Your task to perform on an android device: meeting will start at 11.45pm change the start time of the urgent meeting event.
Image 0: 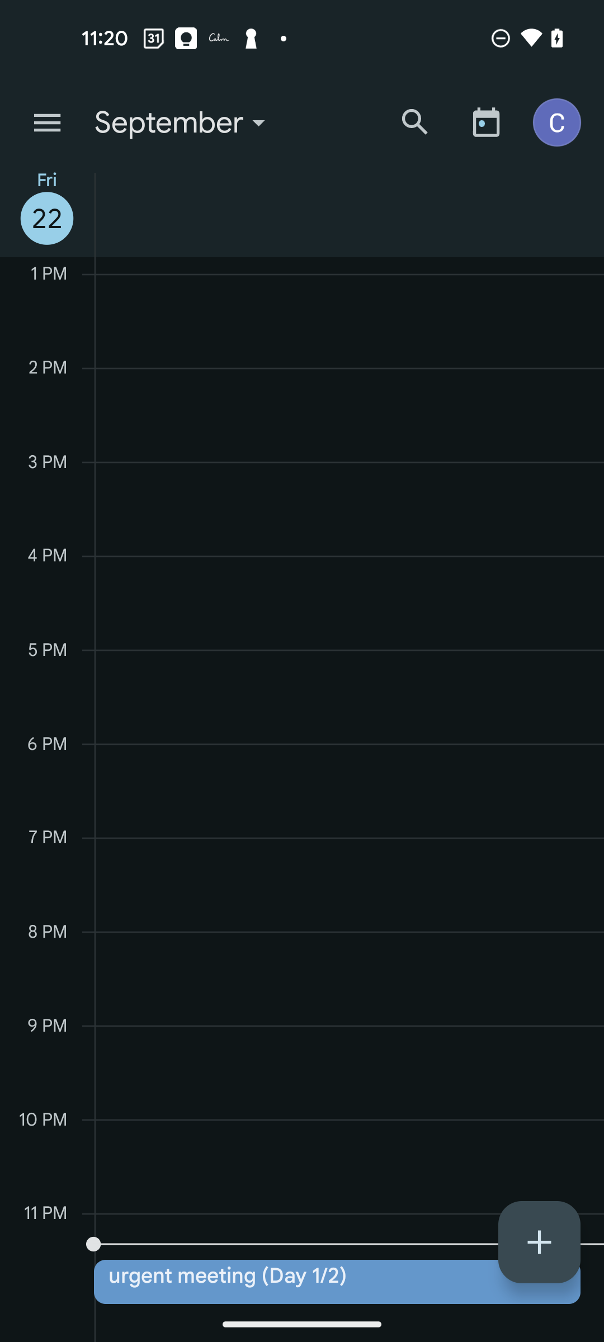
Click on the urgent meeting event
Step 0: click (337, 1282)
Image 1: 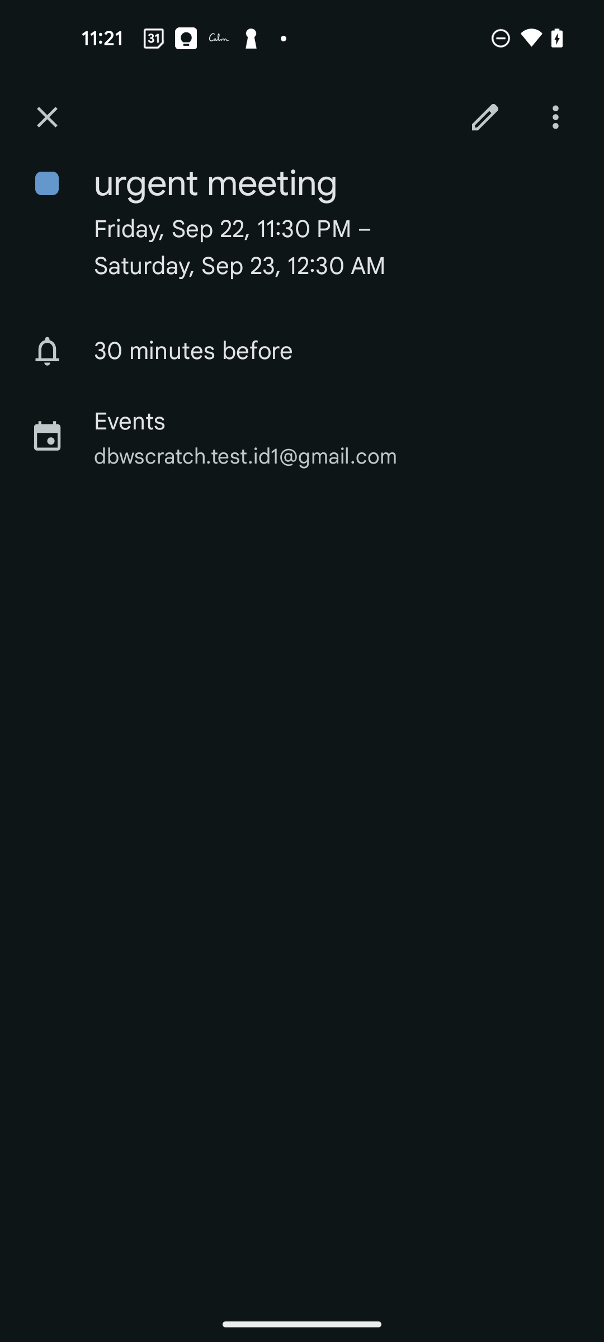
Click on the edit icon at the top right of the screen
Step 1: click (485, 117)
Image 3: 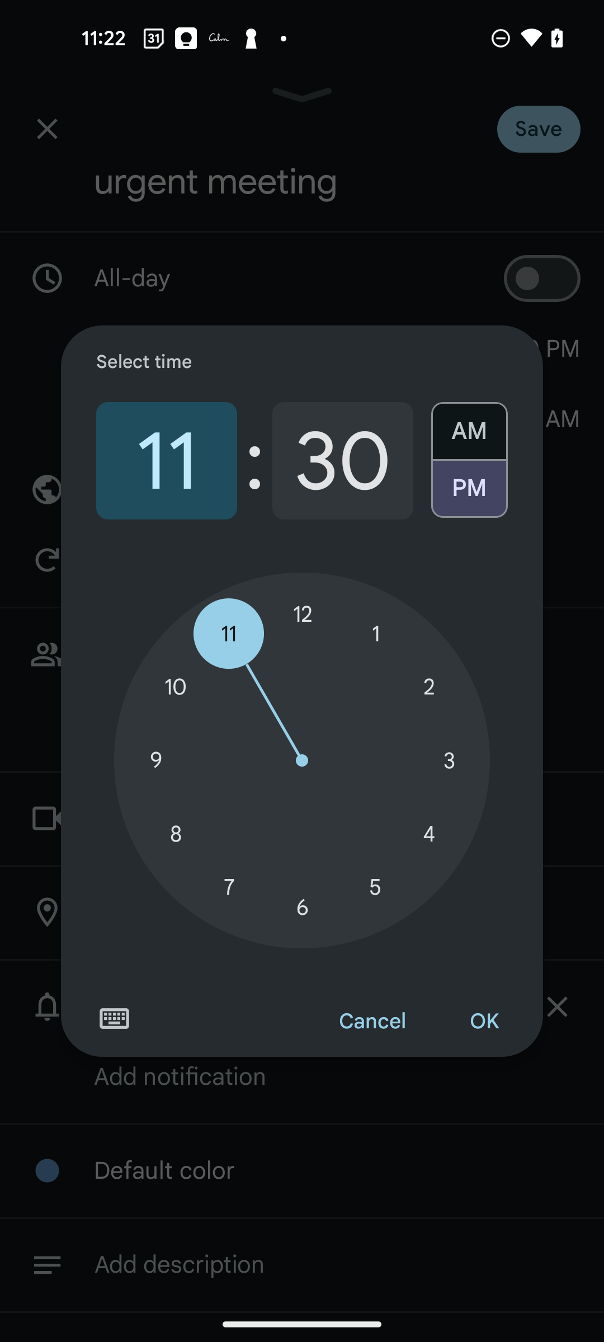
Click on the minutes section
Step 3: click (342, 461)
Image 4: 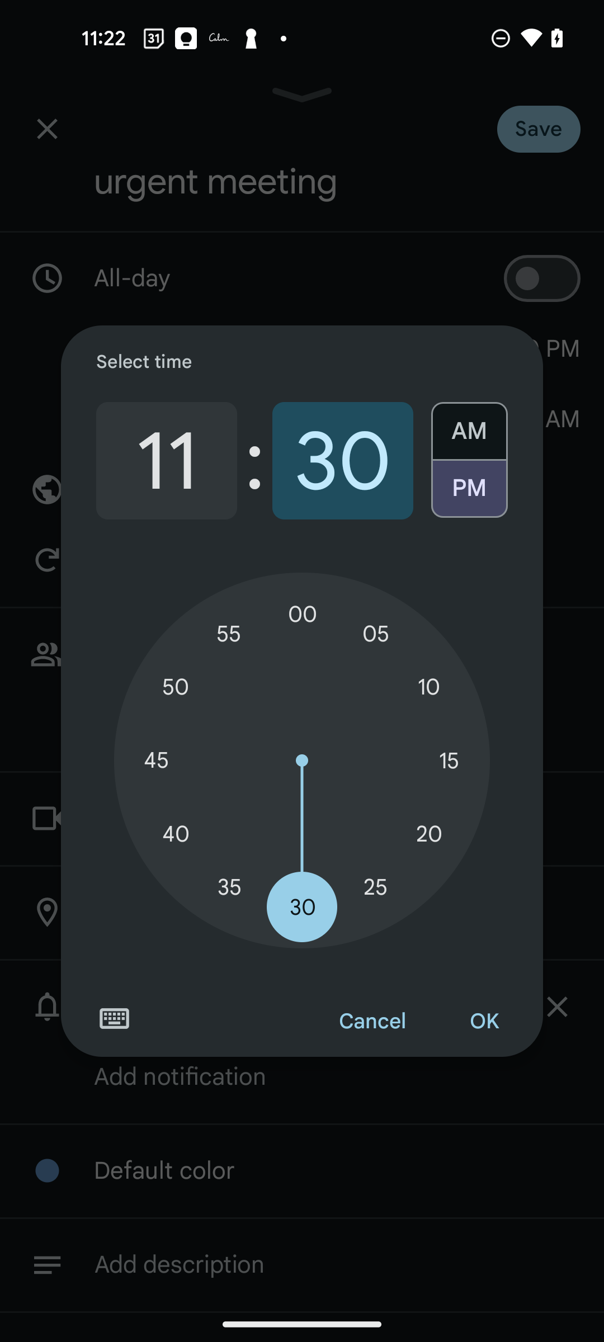
Set the minutes to 45
Step 4: click (155, 760)
Image 5: 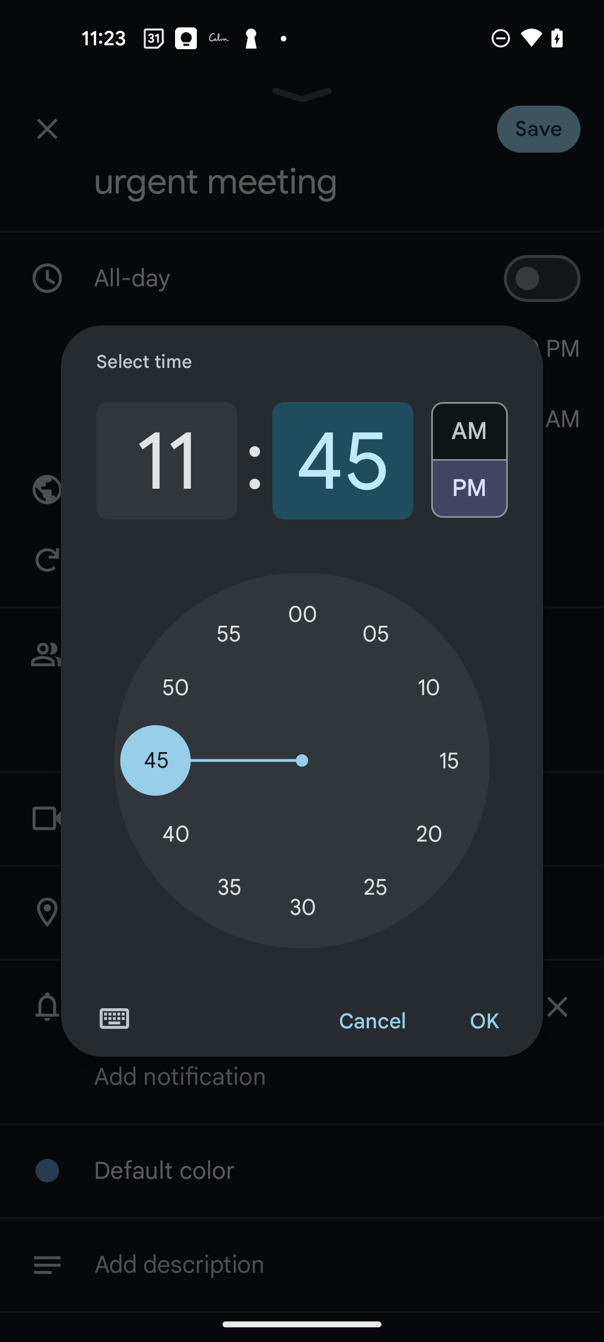
Click on the OK at the pop up window
Step 5: click (484, 1022)
Image 6: 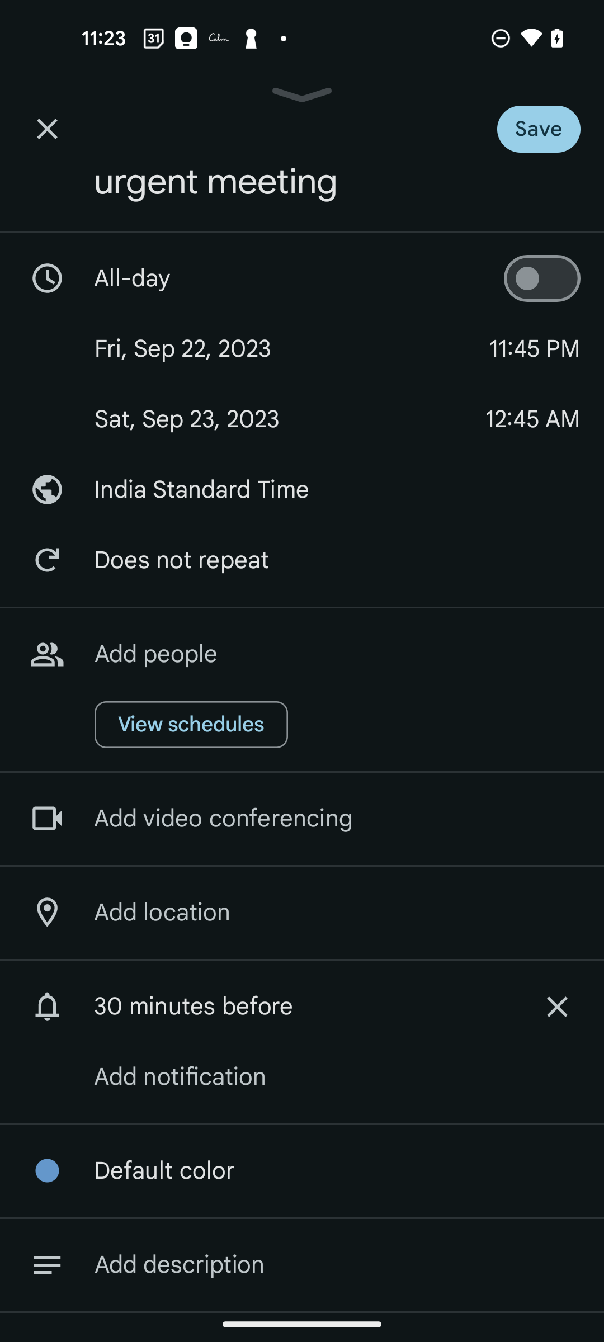
Click on the Save button at the top right of the screen
Step 6: click (563, 122)